Your task to perform on an android device: In the Clock app , set a timer of 18 minutes 
Image 0: 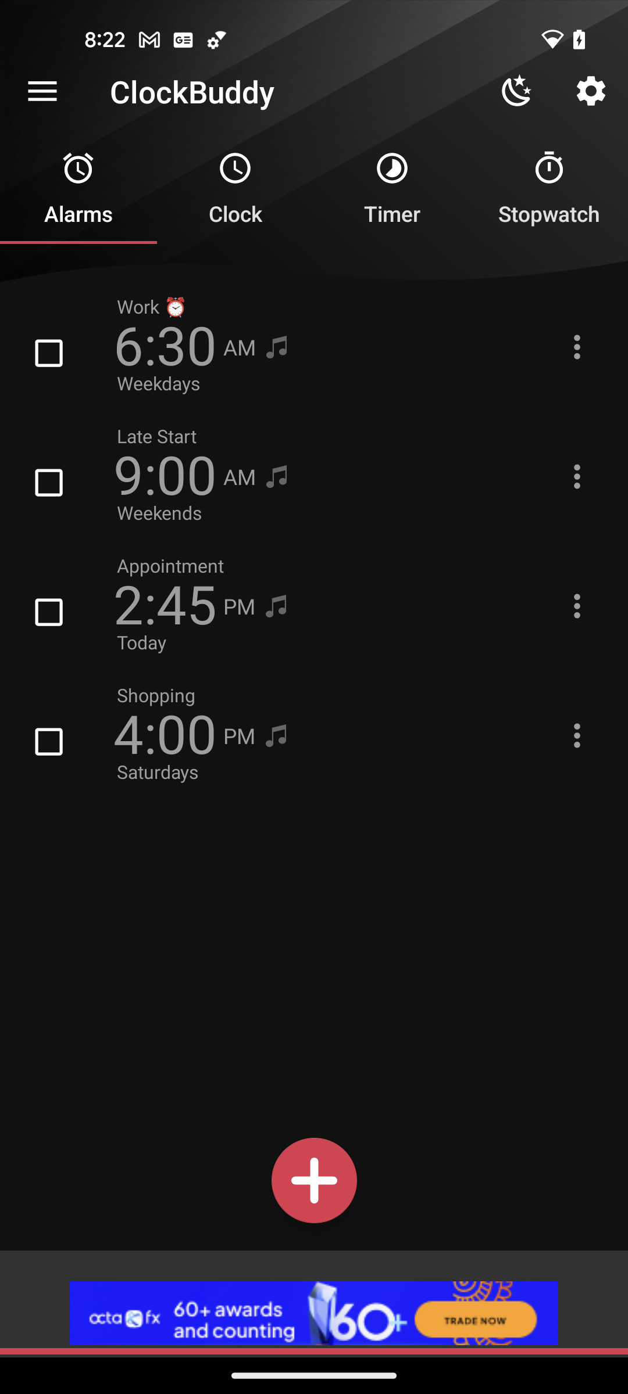
Open the Clock app
Step 0: open app "Clock"
Image 2: 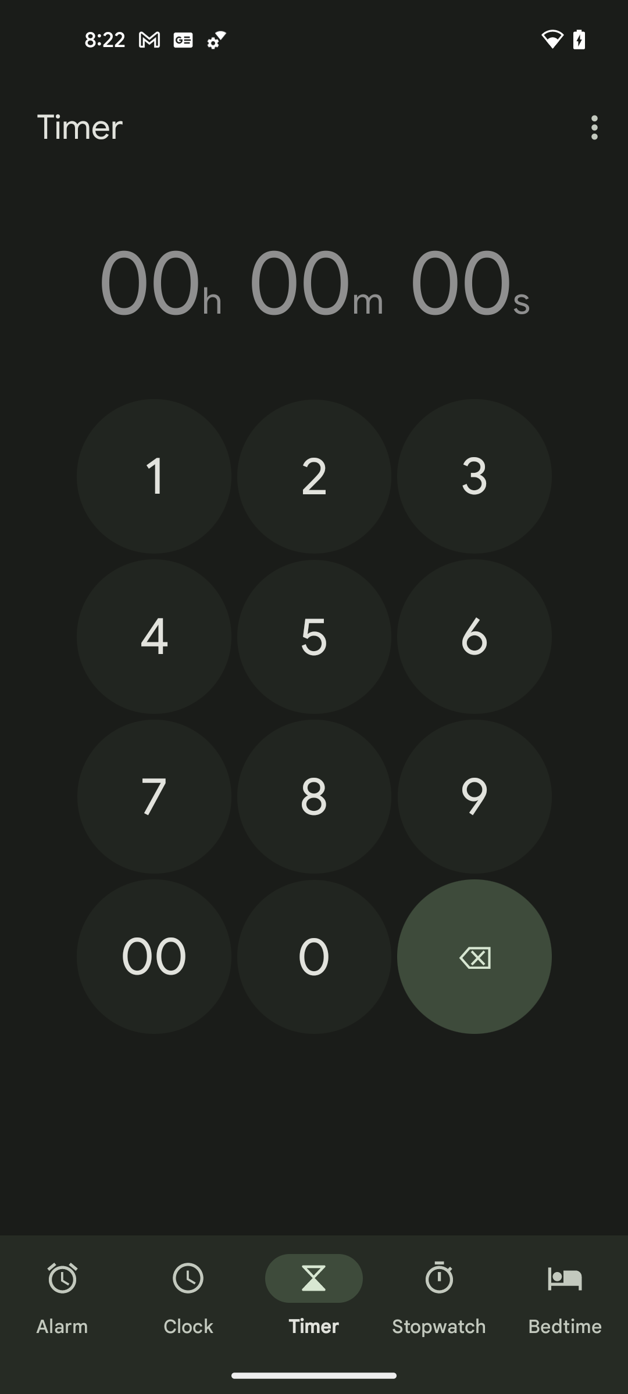
Set the timer minutes to 18
Step 2: click (163, 487)
Image 3: 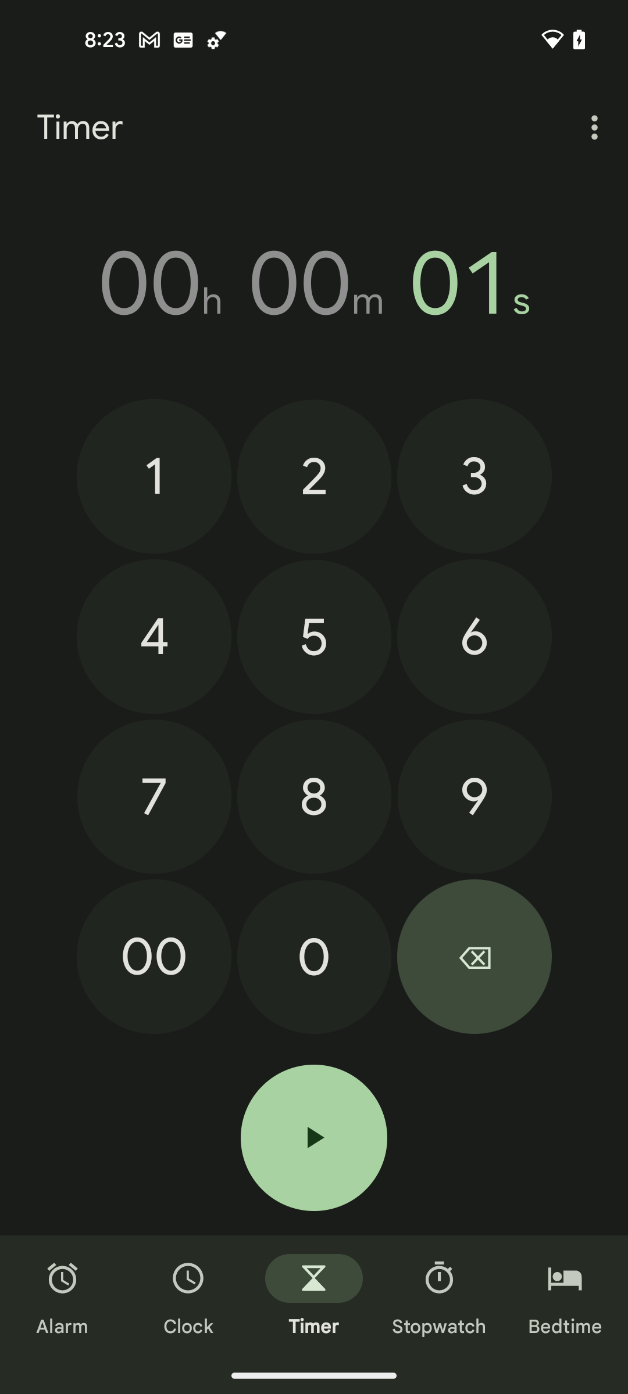
Set the timer minutes to 18
Step 3: click (334, 797)
Image 4: 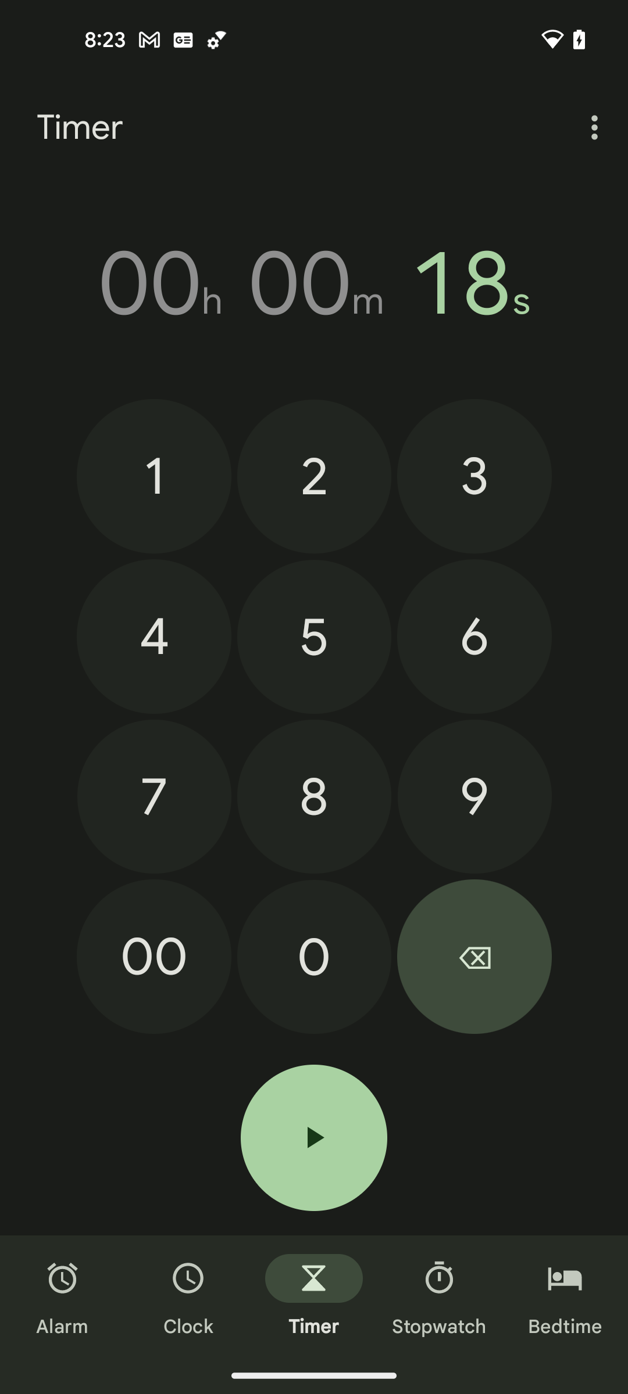
Set the timer minutes to 18
Step 4: click (154, 957)